Your task to perform on an android device: I want to track the status of this cruise AIDAprima, so track the status of this cruise in the CruiseMapper app.
Image 0: 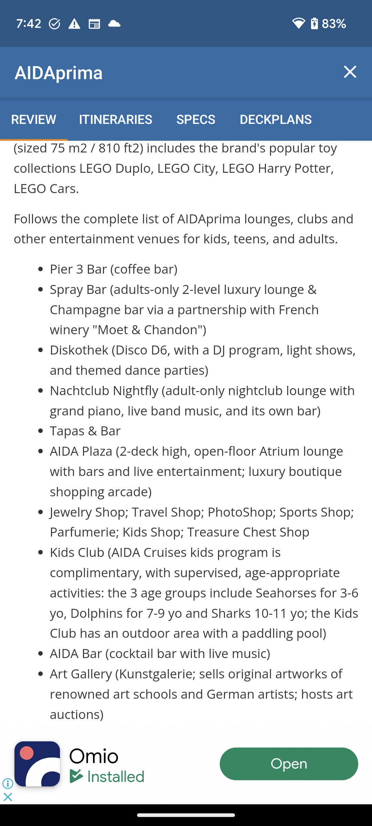
Click on the ITINERARIES tab to view the status of this cruise.
Step 0: click (115, 119)
Image 1: 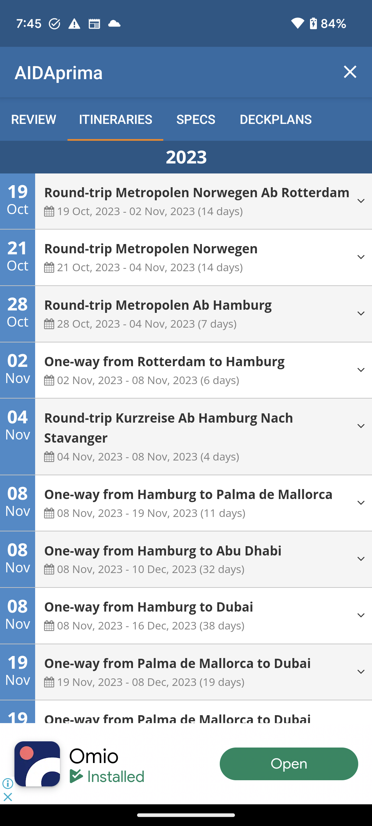
Click on the drop down button of the 21 Oct to track the status.
Step 1: click (187, 432)